Your task to perform on an android device: In the Mindvalley app, I would like to listen to the Soothing Sleep in Sleep category so i can have a peaceful night's rest.
Image 0: 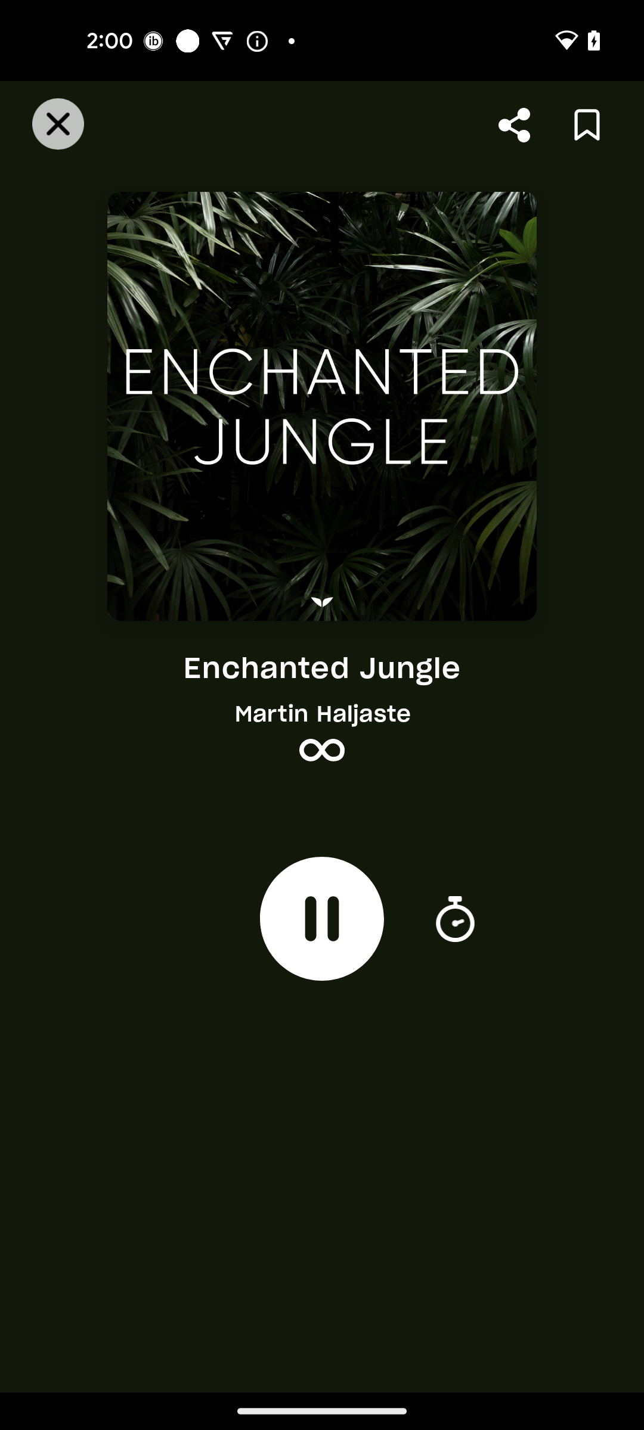
Click on the Close icon
Step 0: click (54, 130)
Image 1: 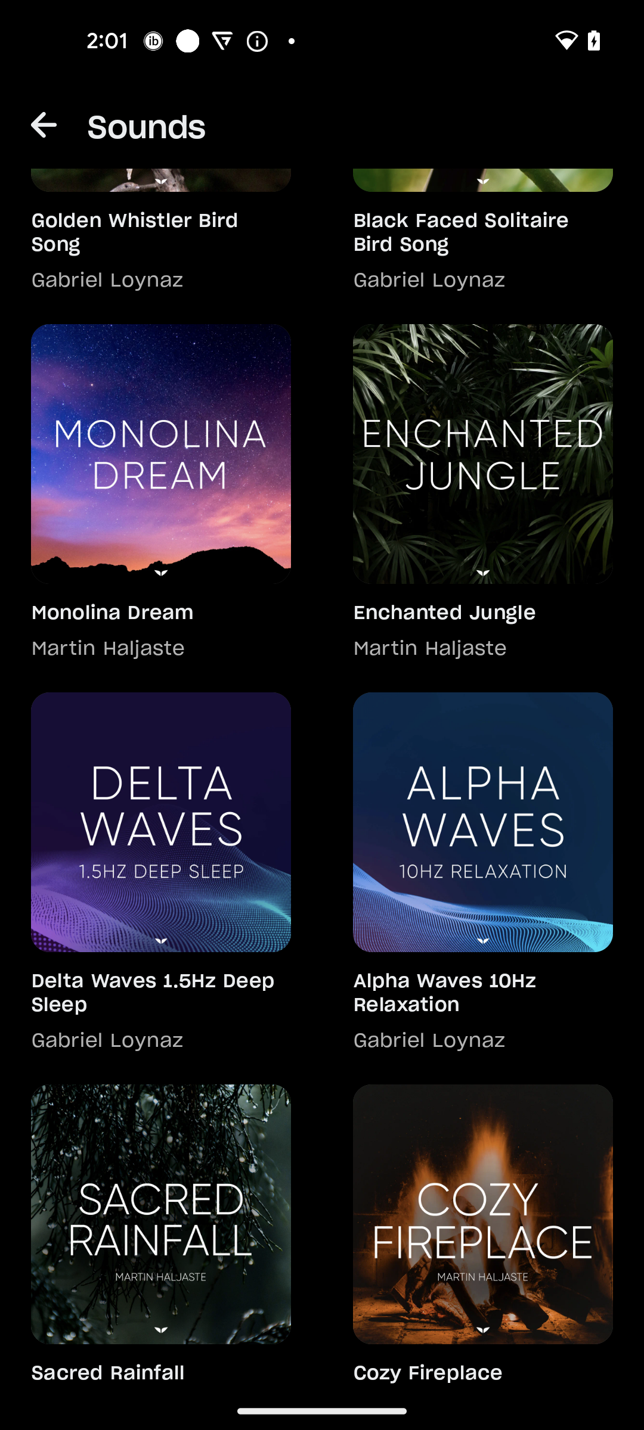
Swipe down
Step 1: scroll up
Image 2: 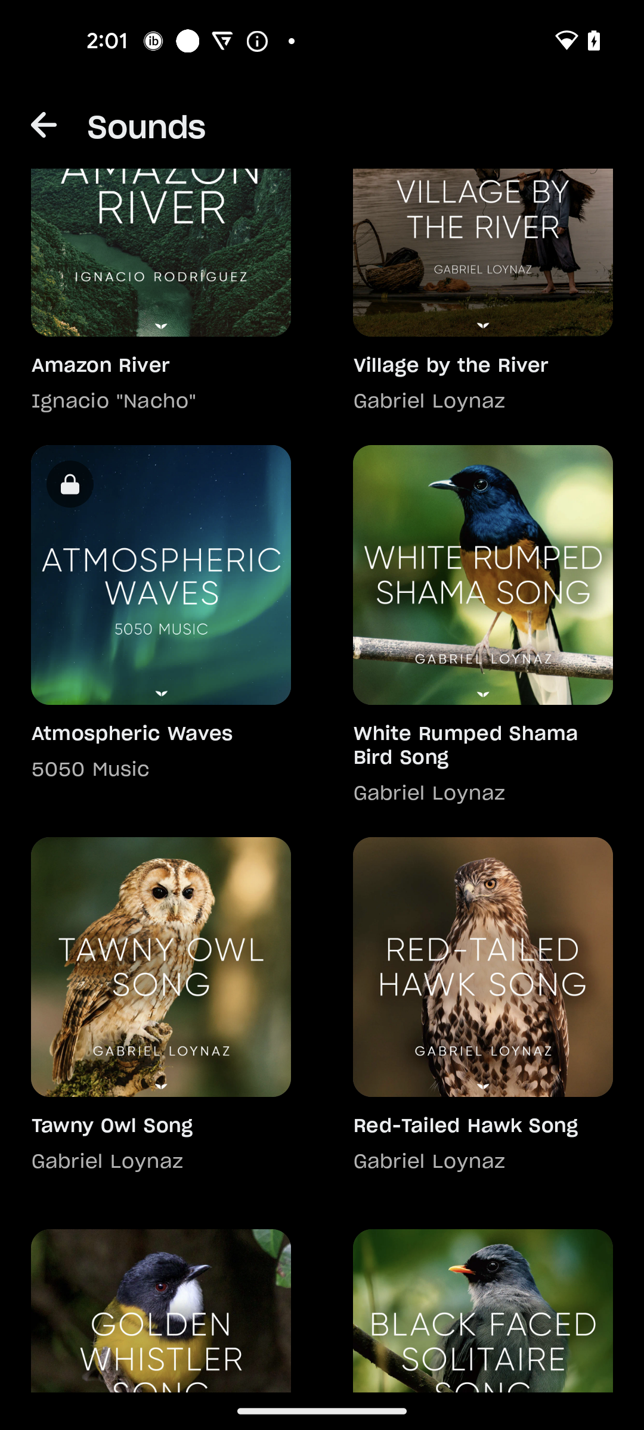
Swipe down
Step 2: scroll up
Image 3: 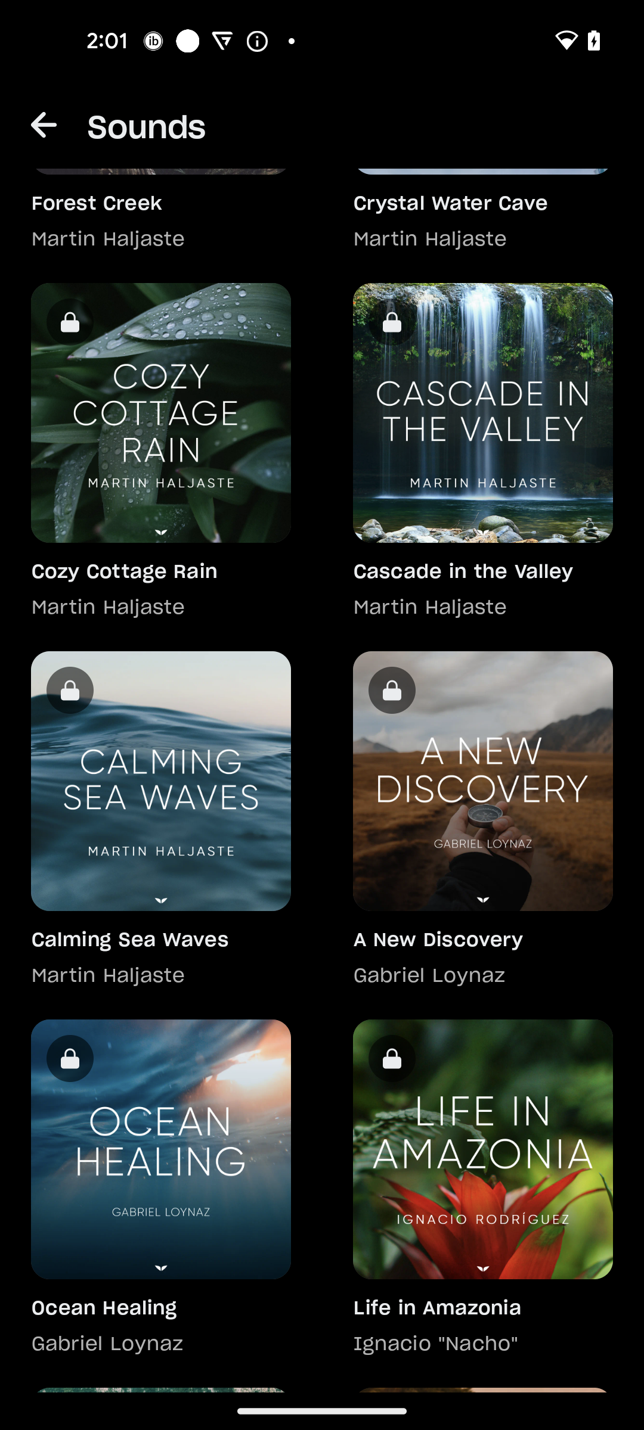
Swipe down
Step 3: scroll up
Image 4: 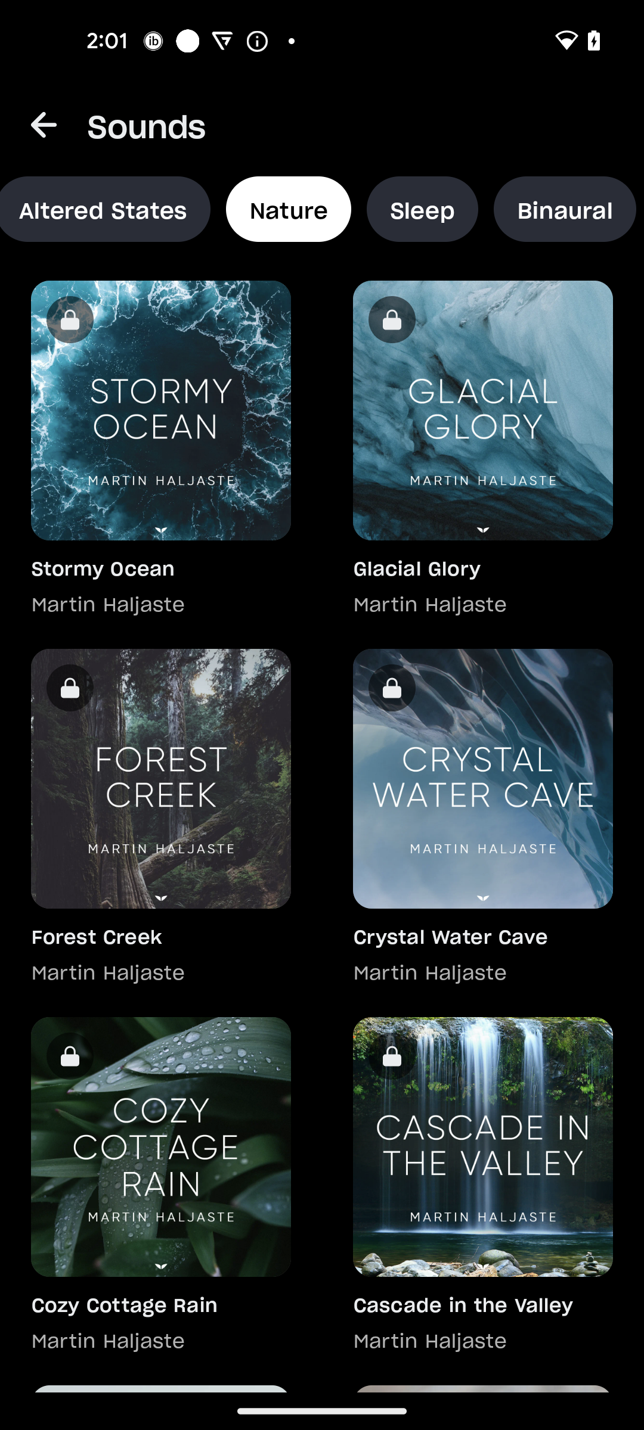
Click on the Sleep category
Step 4: click (422, 209)
Image 5: 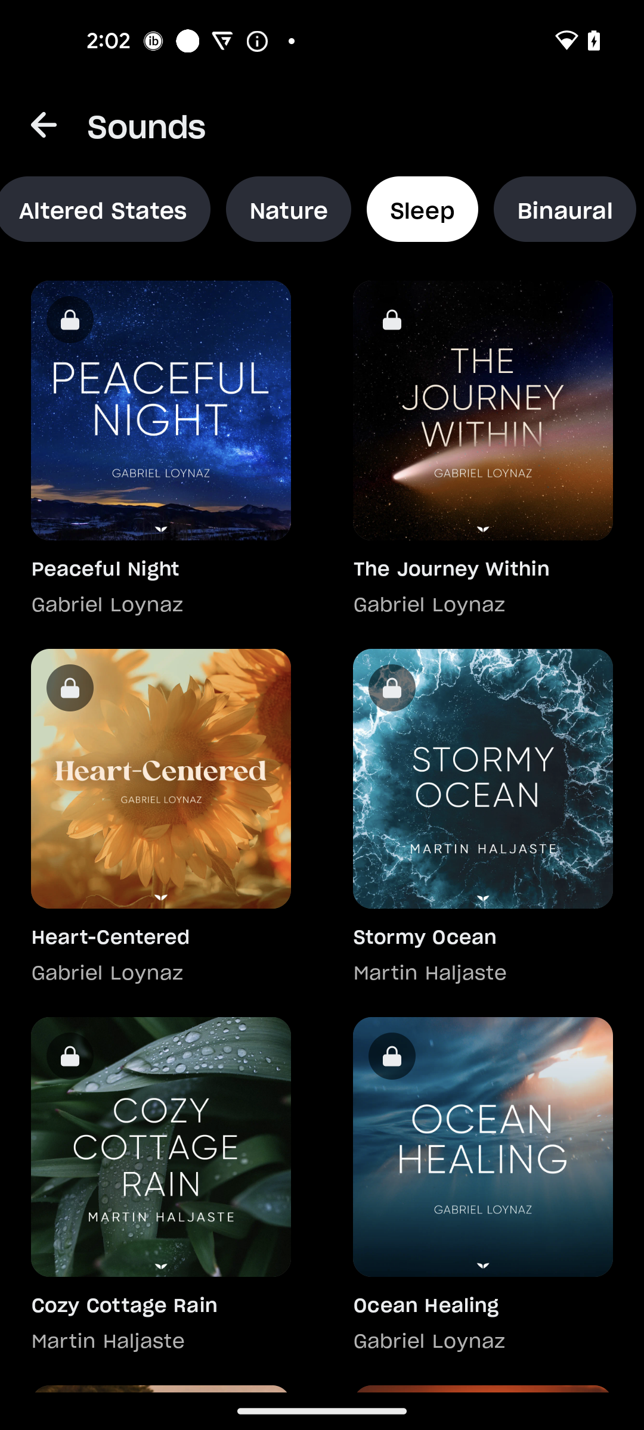
Swipe up to view the Soothing Sleep option
Step 5: scroll down
Image 6: 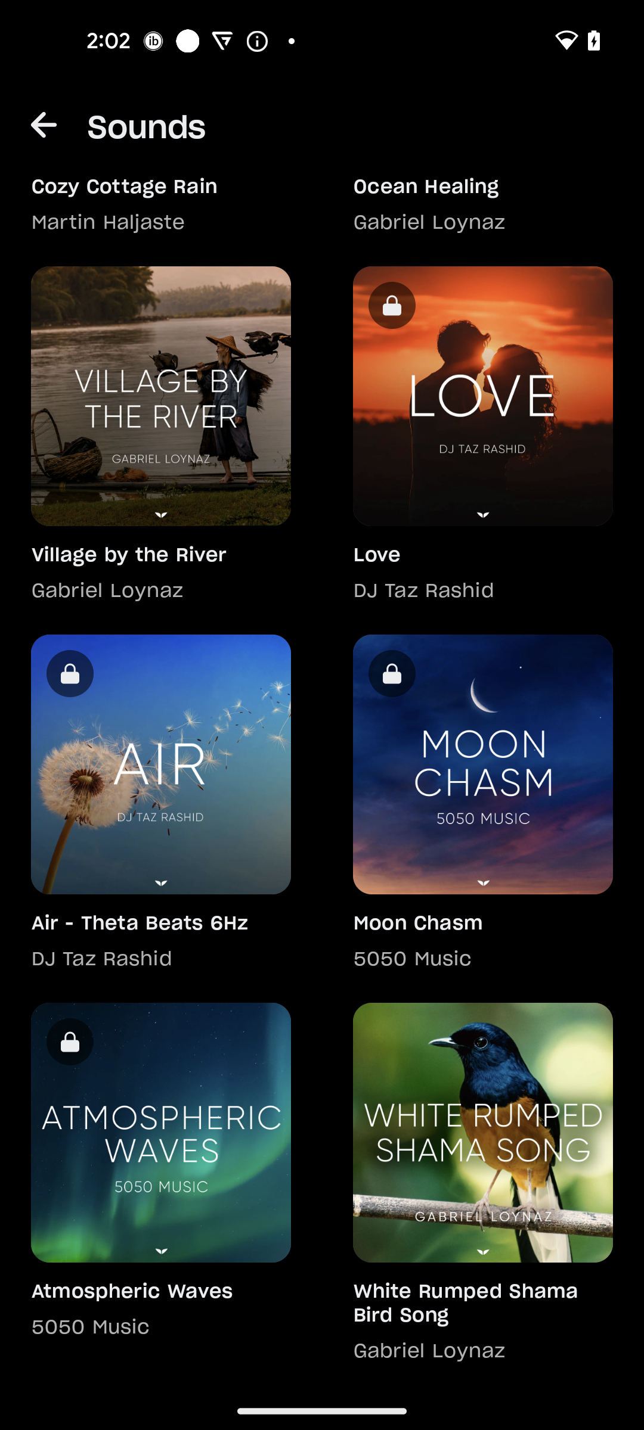
Swipe up to view the Soothing Sleep option
Step 6: scroll down
Image 7: 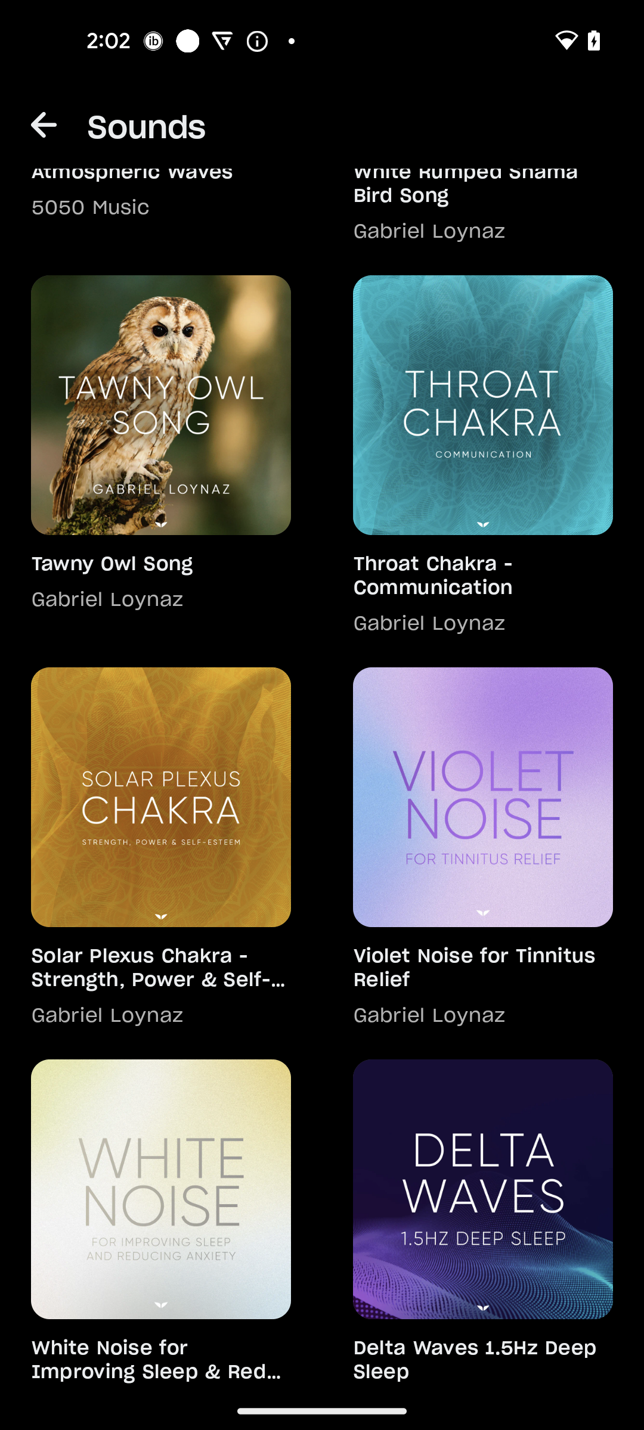
Swipe up to view the Soothing Sleep option
Step 7: scroll down
Image 8: 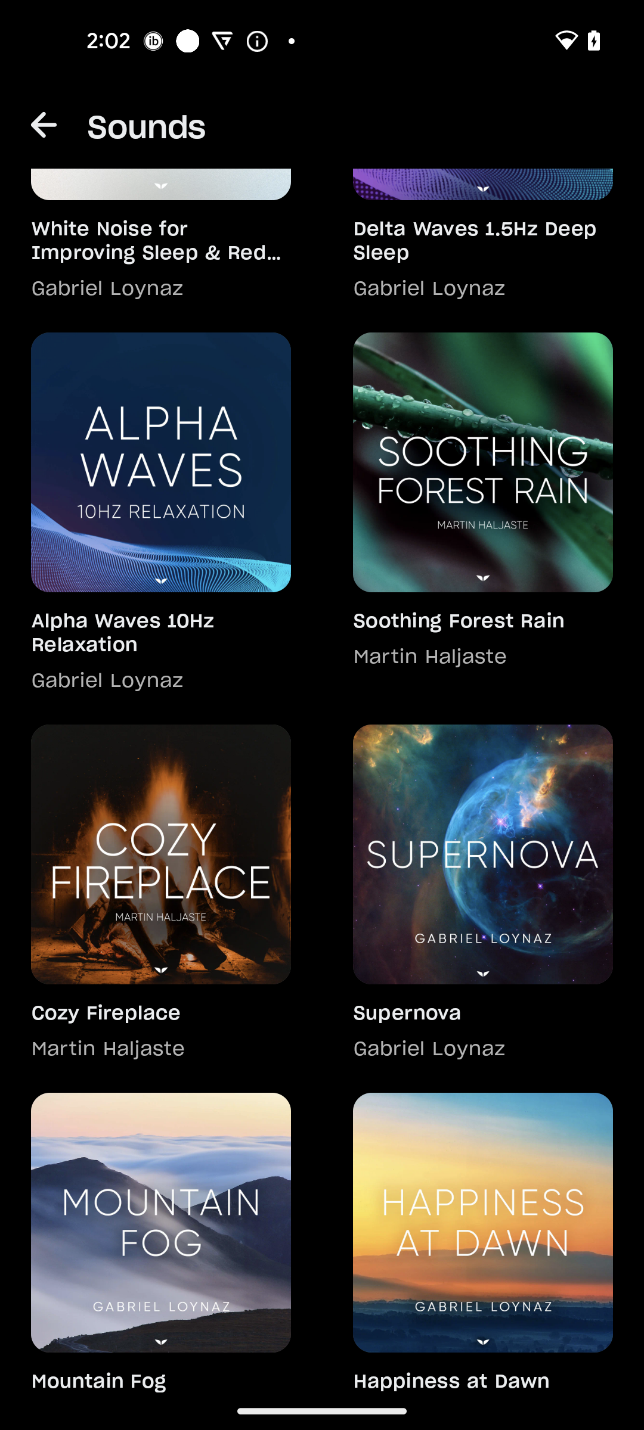
Swipe up to view the Soothing Sleep option
Step 8: scroll down
Image 9: 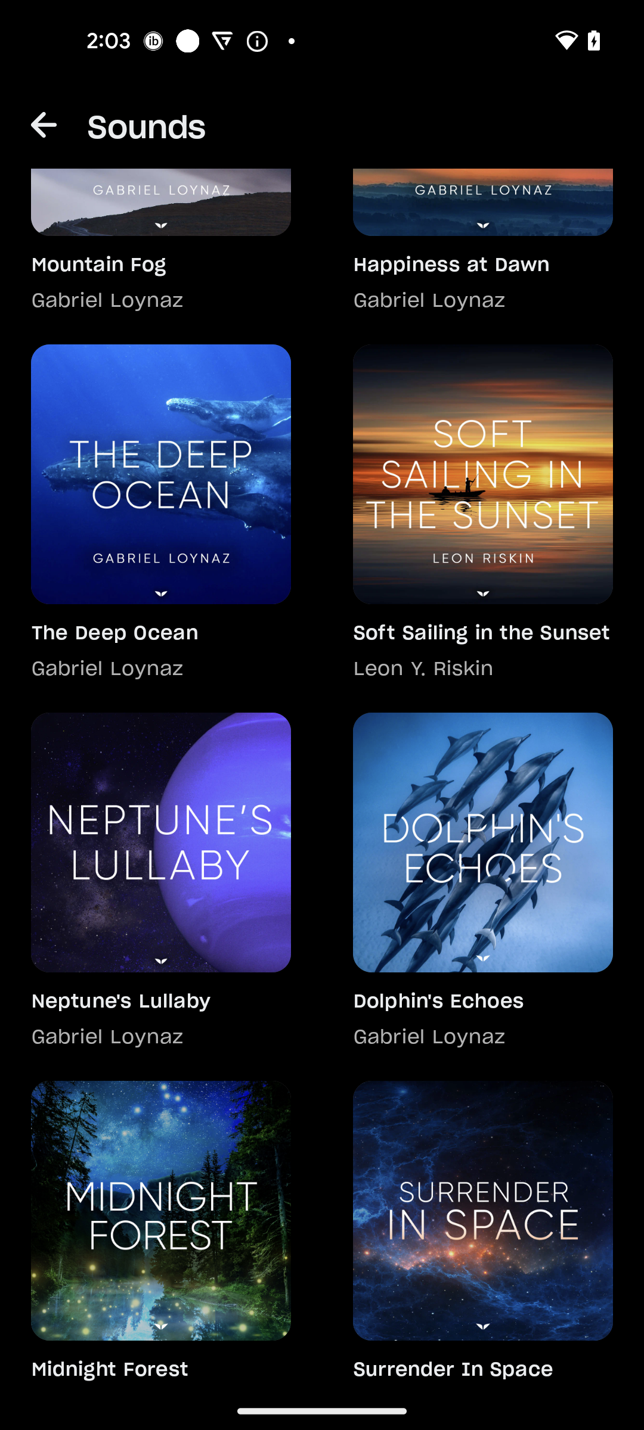
Swipe up to view the Soothing Sleep option
Step 9: scroll down
Image 10: 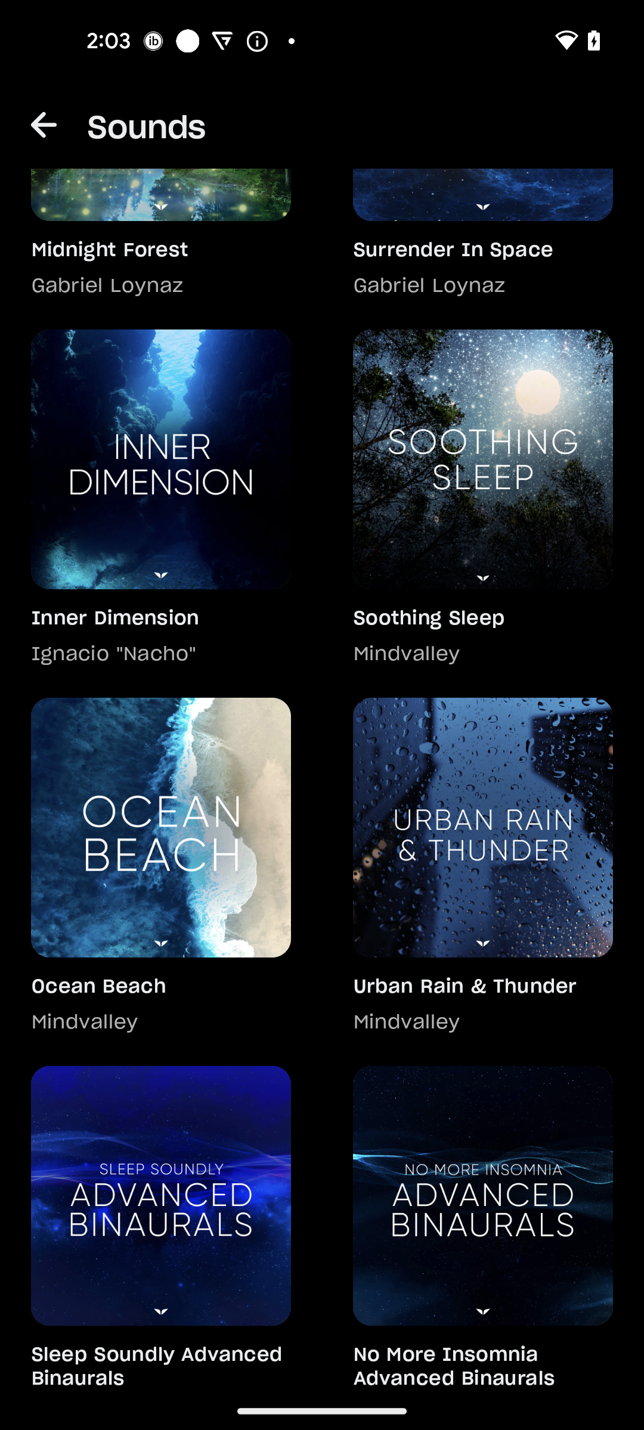
Click on the Soothing Sleep Meditation
Step 10: click (490, 447)
Image 11: 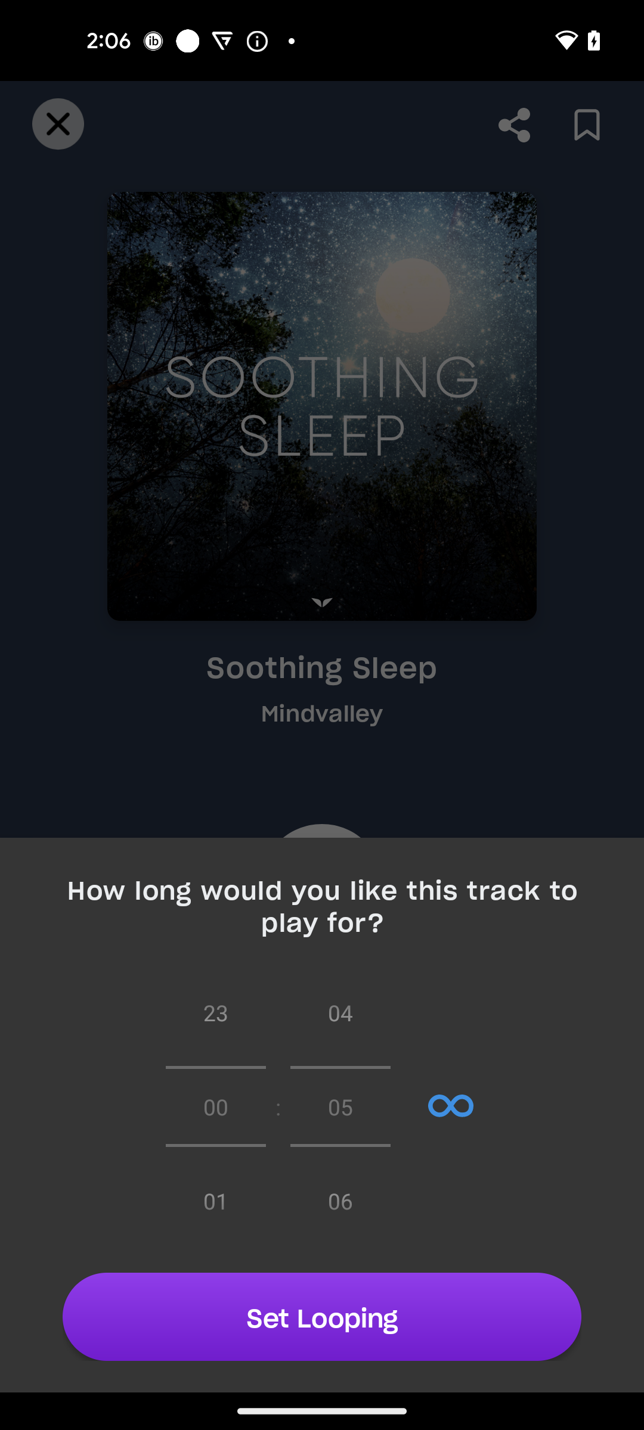
Click on the Set Looping button
Step 11: click (322, 1316)